Your task to perform on an android device: Me and my wife decided to surprise my son Andreas Wagner by meeting with him, who is living in Berlin, Germany. I want to search for flights from Stuttgart to Berlin on October 22 to October 27 in the Booking.com app.
Image 0: 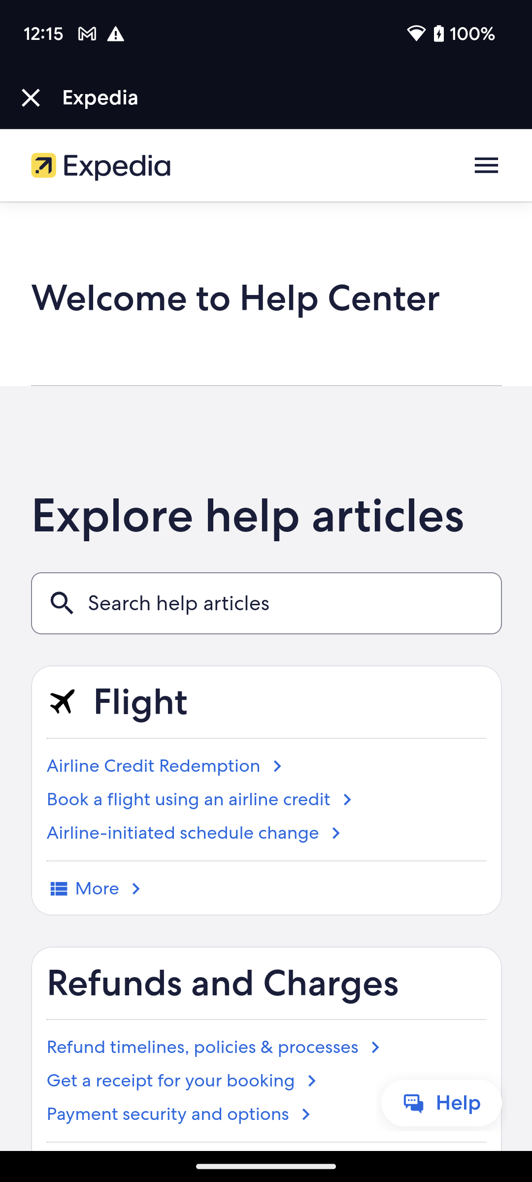
Open the Booking.com app
Step 0: open app "Booking.com"
Image 1: 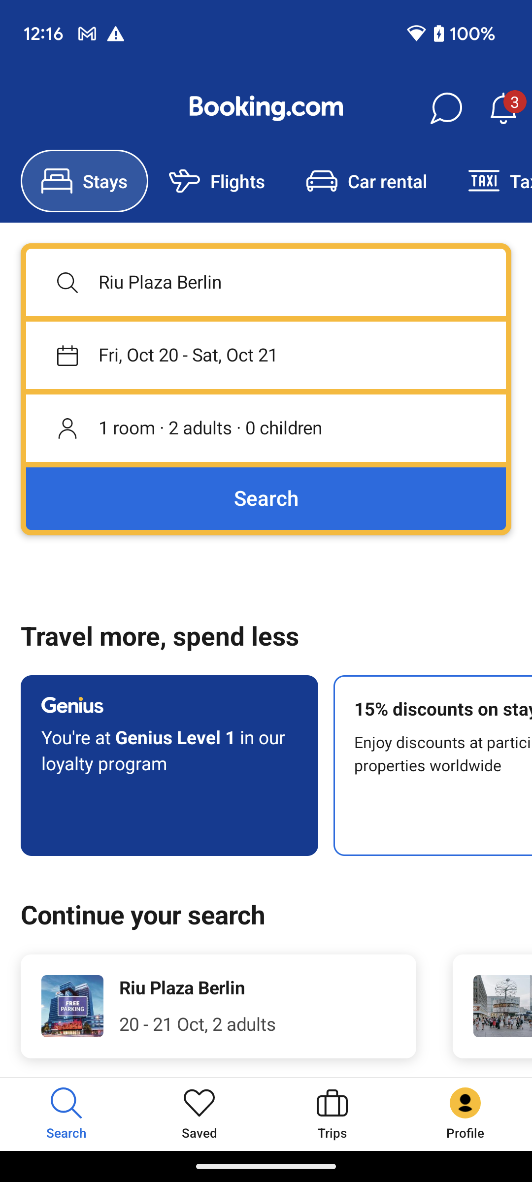
Click on the Flights tab to search for the flight.
Step 1: click (237, 181)
Image 2: 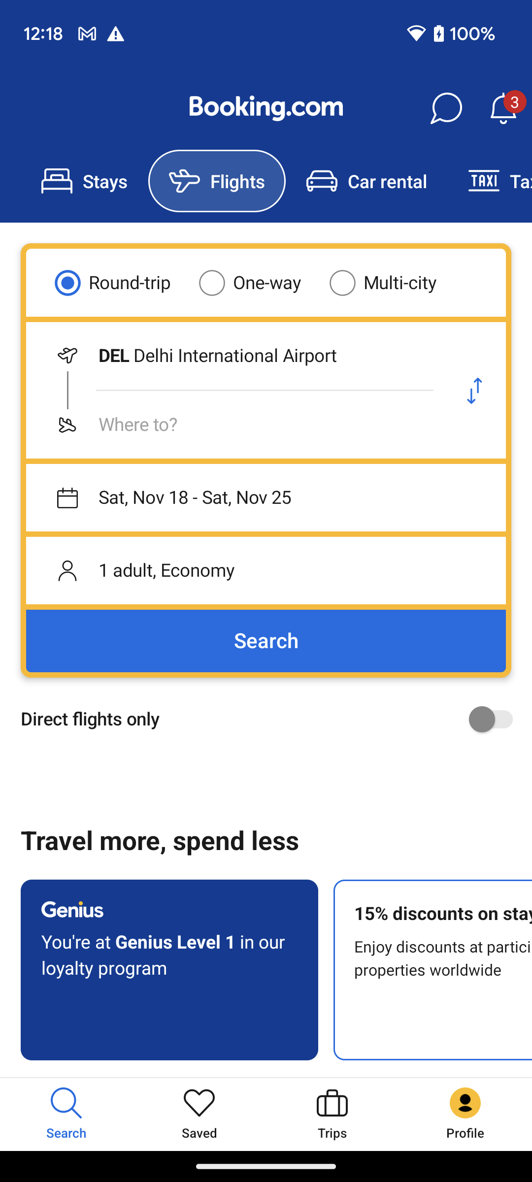
Click on the first input box to enter the departure airport.
Step 2: click (235, 356)
Image 3: 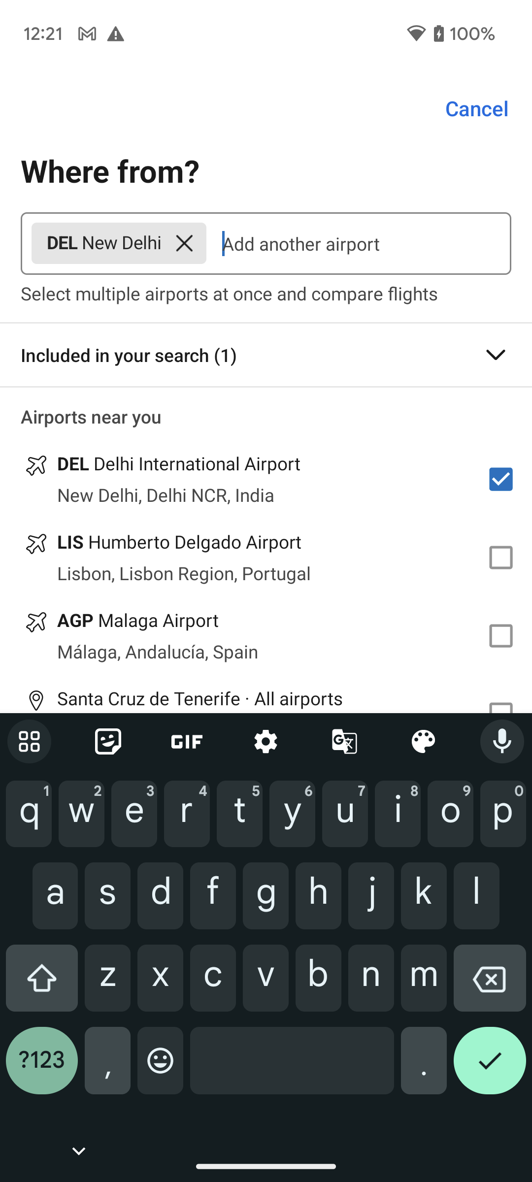
Click on the cross icon of the New Delhi to remove this.
Step 3: click (184, 243)
Image 4: 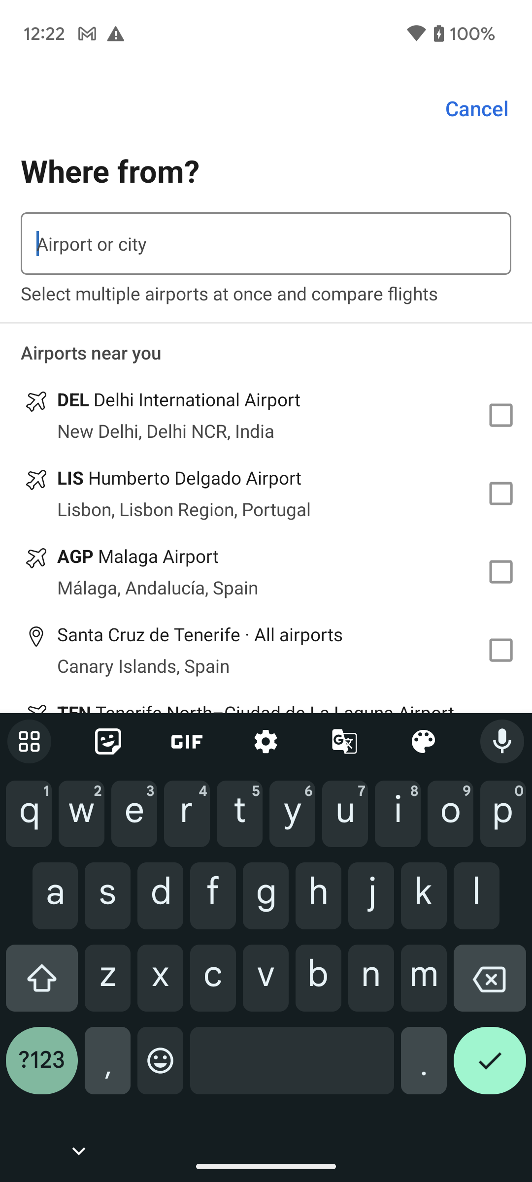
Type Stuttgart in the search bar
Step 4: type "Stuttgart"
Image 5: 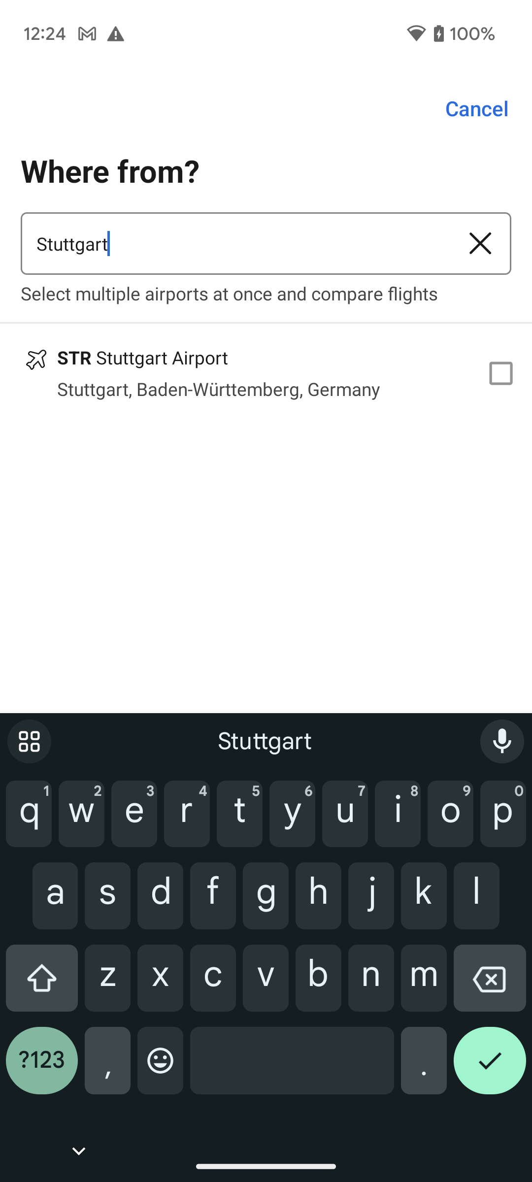
Click on the suggested location
Step 5: click (266, 372)
Image 8: 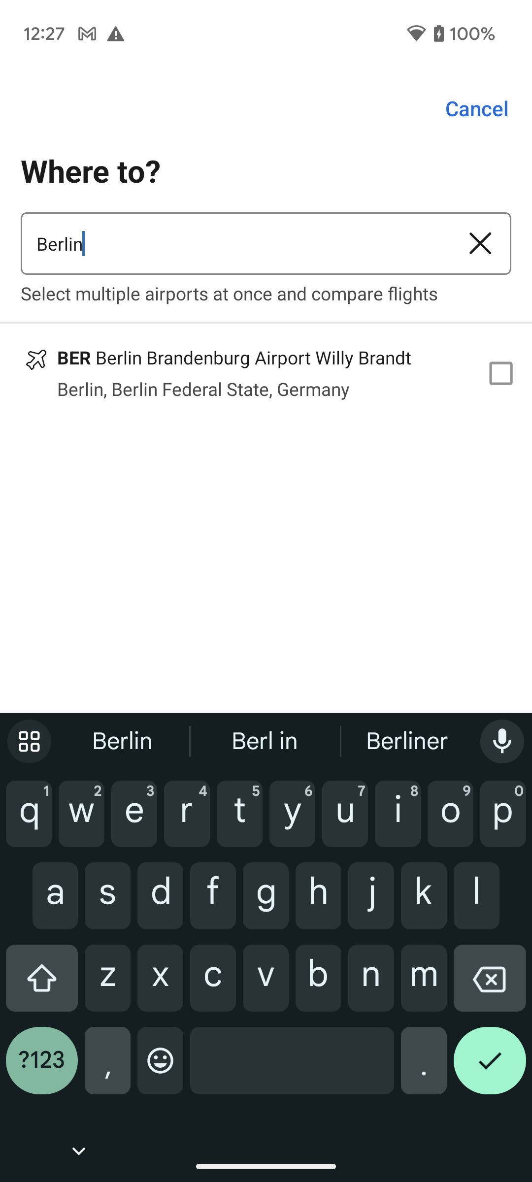
Click on the suggested location
Step 8: click (412, 375)
Image 9: 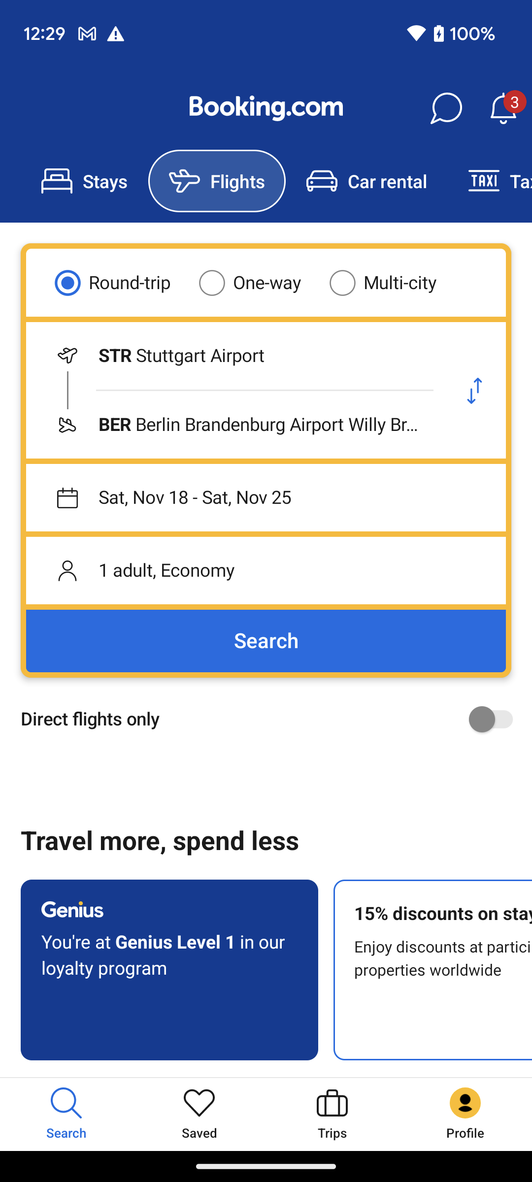
Click on the date section to select the date
Step 9: click (266, 497)
Image 10: 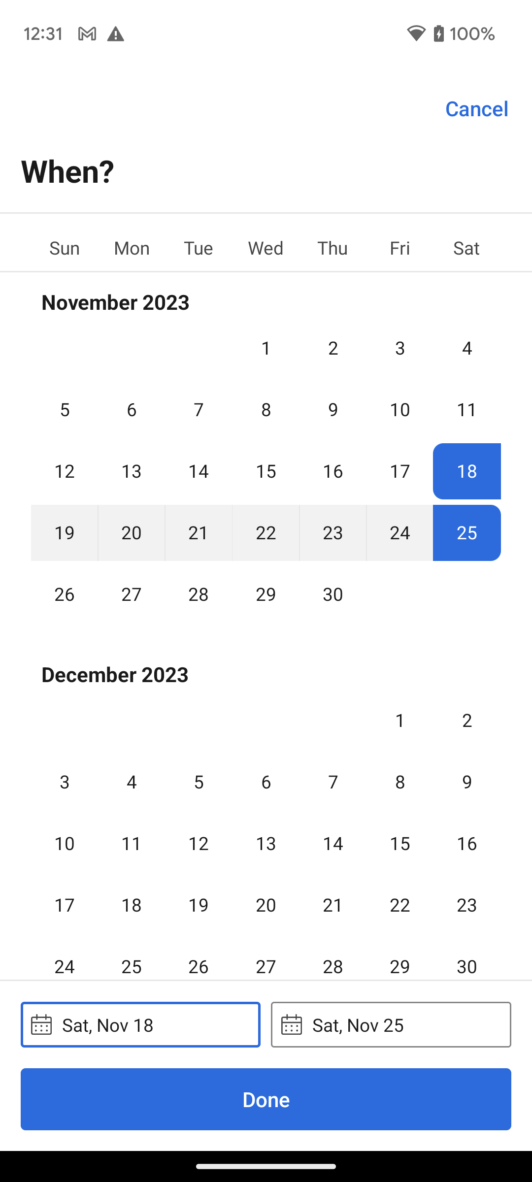
Scroll up to view the October month
Step 10: scroll up
Image 11: 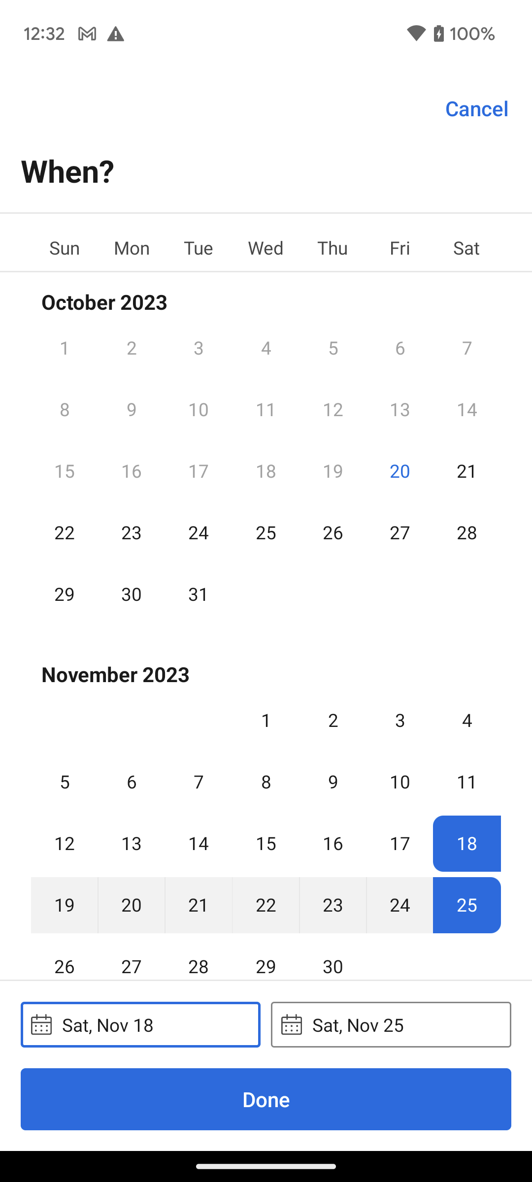
Click on the 22 to select the date.
Step 11: click (65, 517)
Image 12: 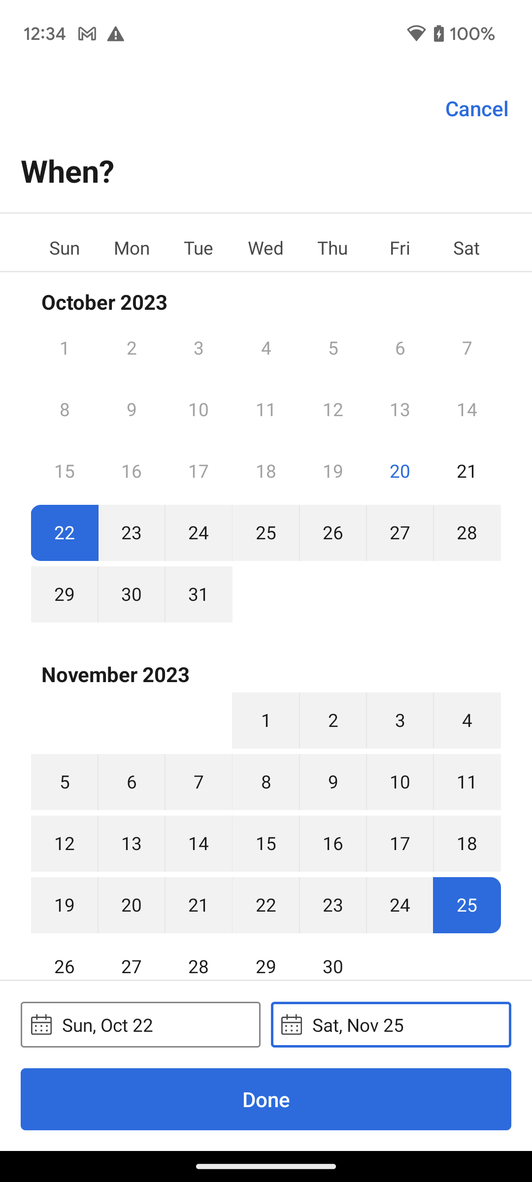
Click on the 27 to select the date.
Step 12: click (399, 517)
Image 13: 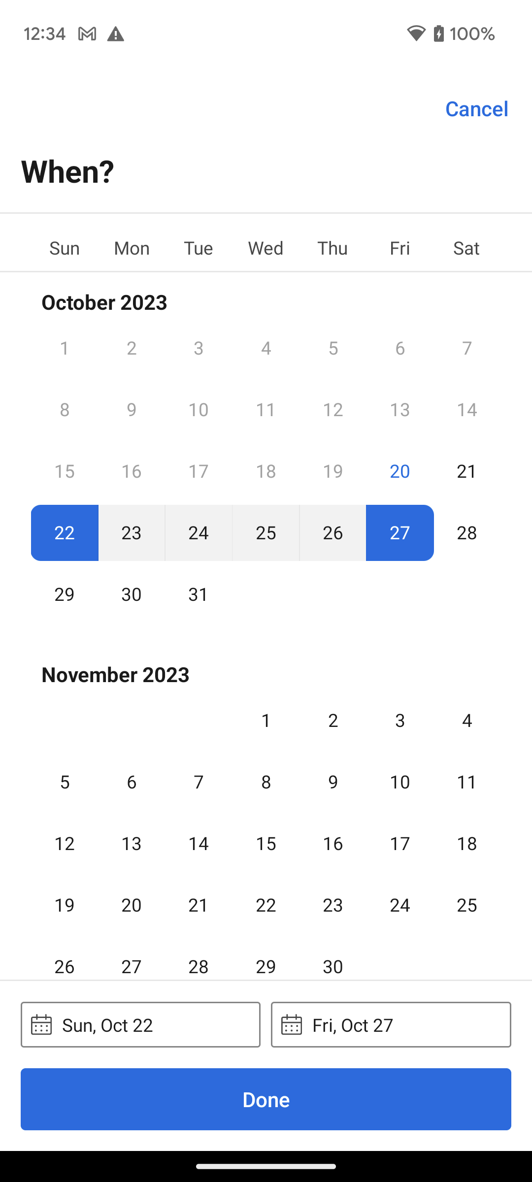
Click on the Done button at the bottom of the screen to confirm the date.
Step 13: click (266, 1099)
Image 14: 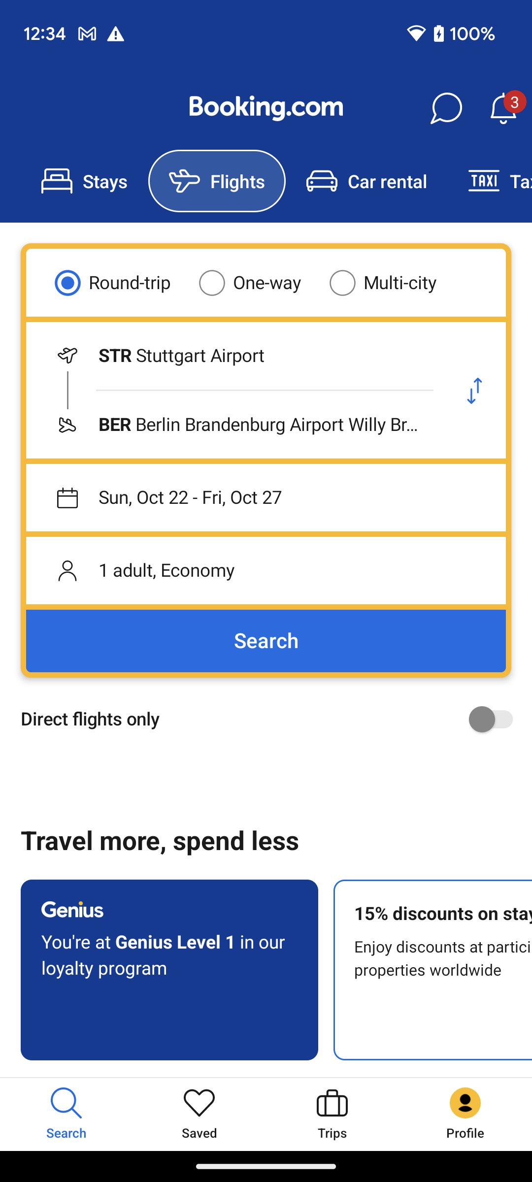
Click on 1 adult option to view for 2 seats.
Step 14: click (266, 570)
Image 15: 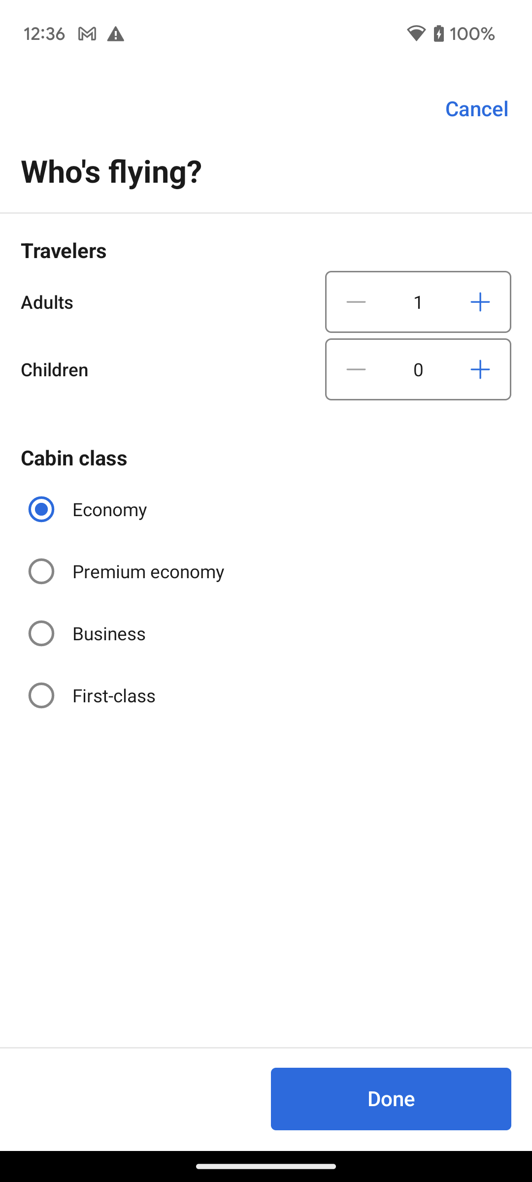
Click on the plus icon of the Adults to increase count of person.
Step 15: click (480, 302)
Image 16: 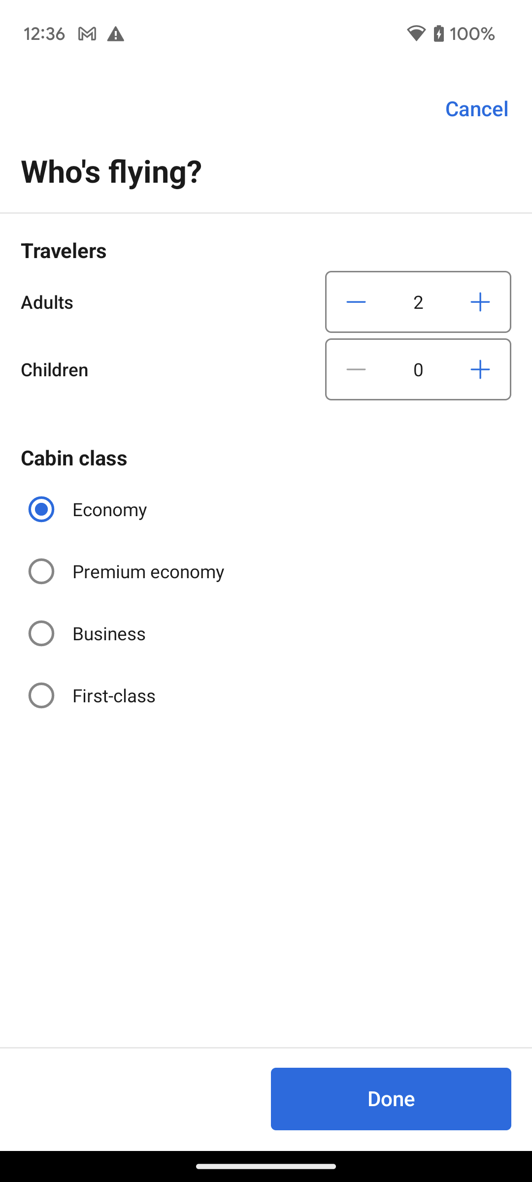
Click on the Done button to confirm the person count.
Step 16: click (391, 1099)
Image 17: 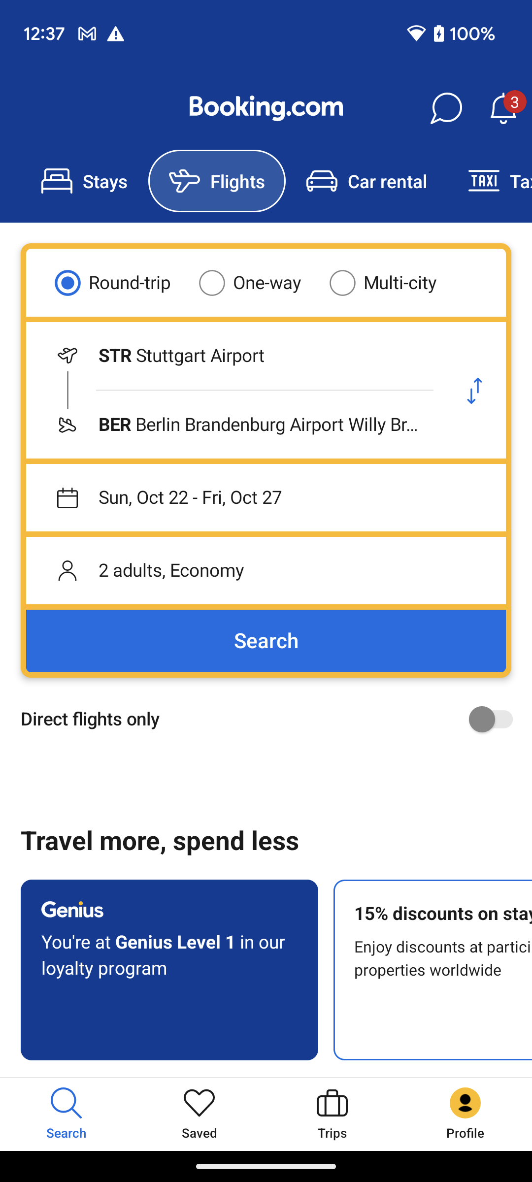
Click on the Search button to search for the flights.
Step 17: click (266, 641)
Image 18: 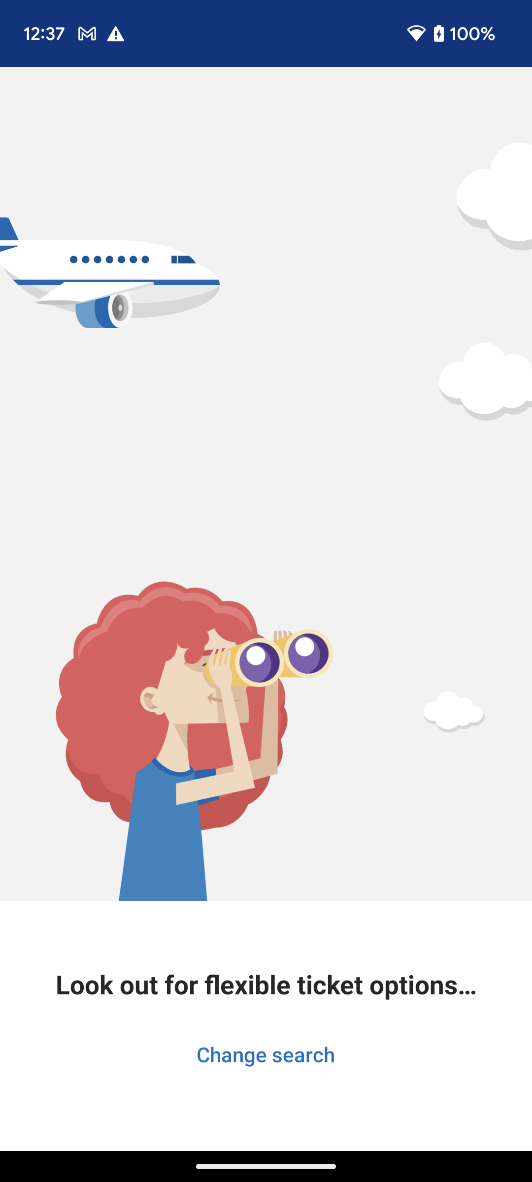
Click on the Search button to search for the flights.
Step 18: wait